Your task to perform on an android device: I want to take part in a basketball tournament happening for the charity of the poor, but I do not have basketball shoes. Search for basketball shoes in the Nike app.
Image 0: 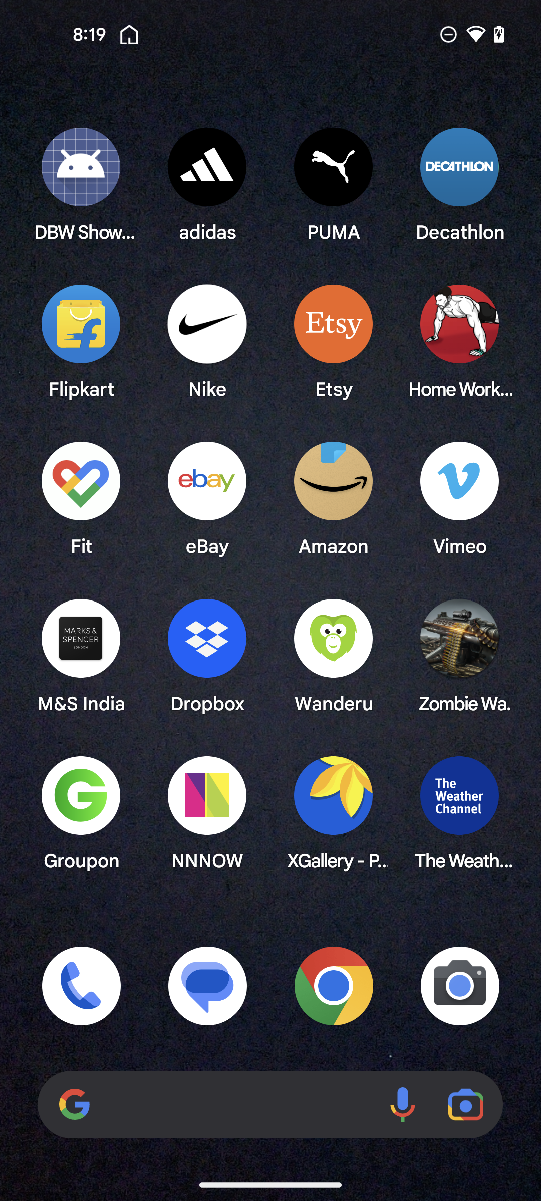
Open the Nike app
Step 0: open app "Nike"
Image 1: 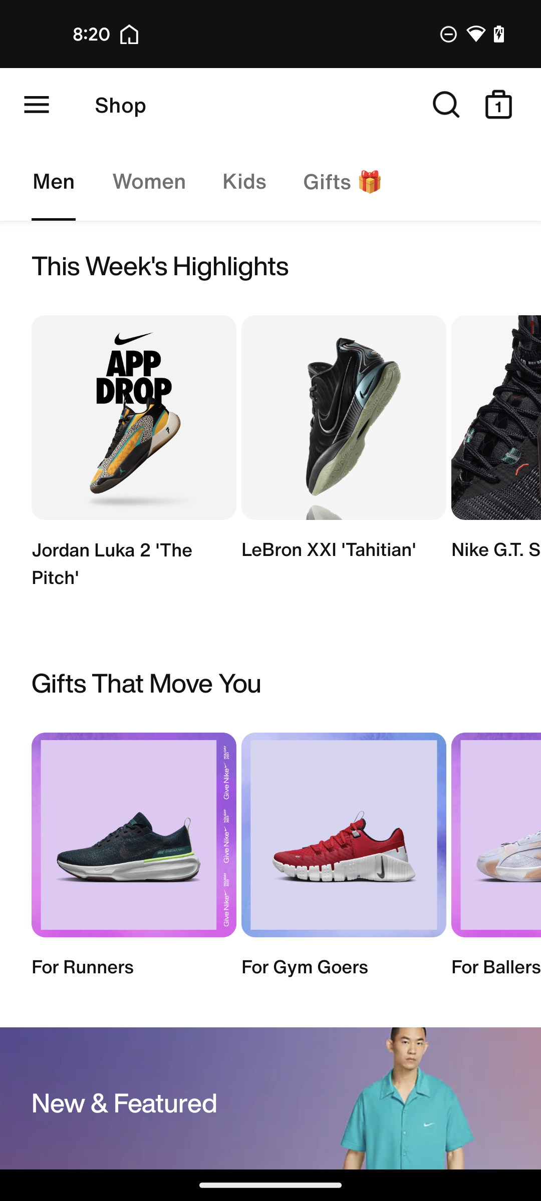
Click on the search button at the top of the screen
Step 1: click (446, 104)
Image 2: 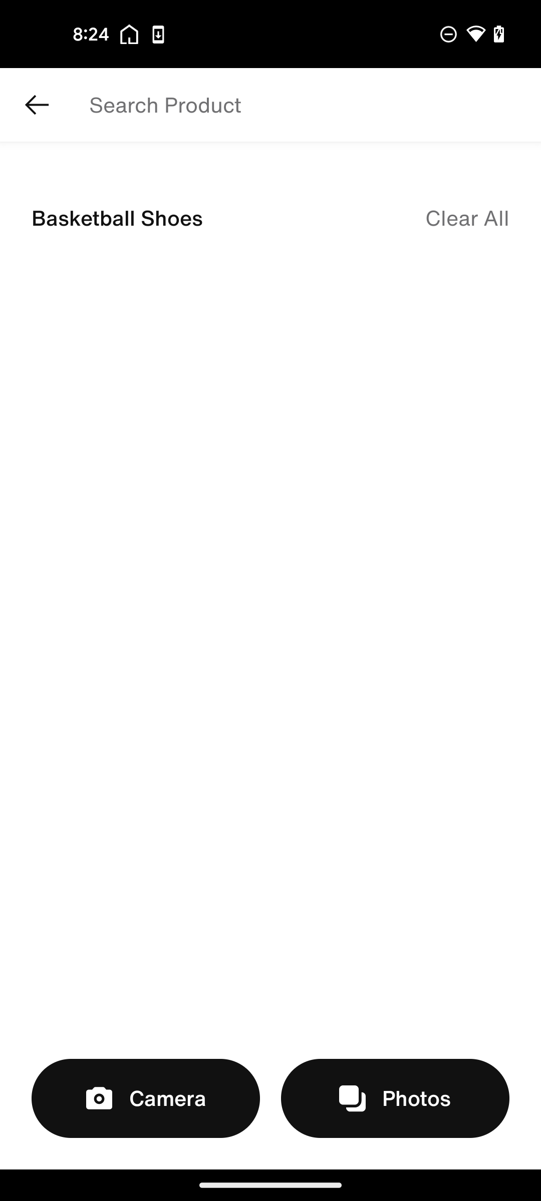
Go to the search bar at the top of the screen
Step 2: click (313, 105)
Image 3: 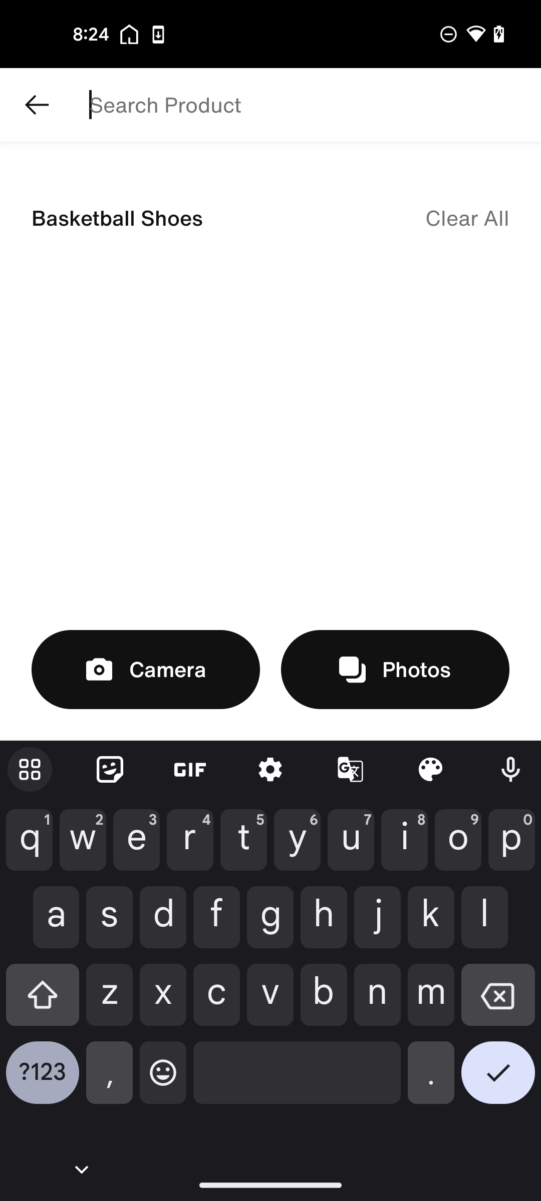
Type Basketball shoes in the search bar
Step 3: type "Basketball shoes"
Image 4: 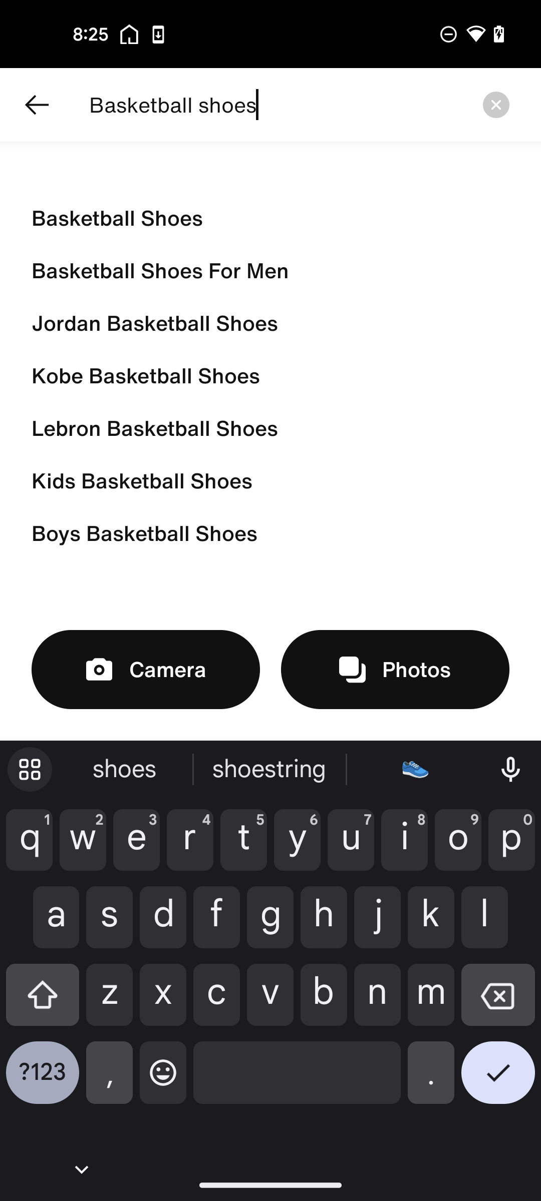
Click on the first suggestion 
Step 4: click (286, 218)